Your task to perform on an android device: Open the Etsy app and search Cycle gloves
Image 0: 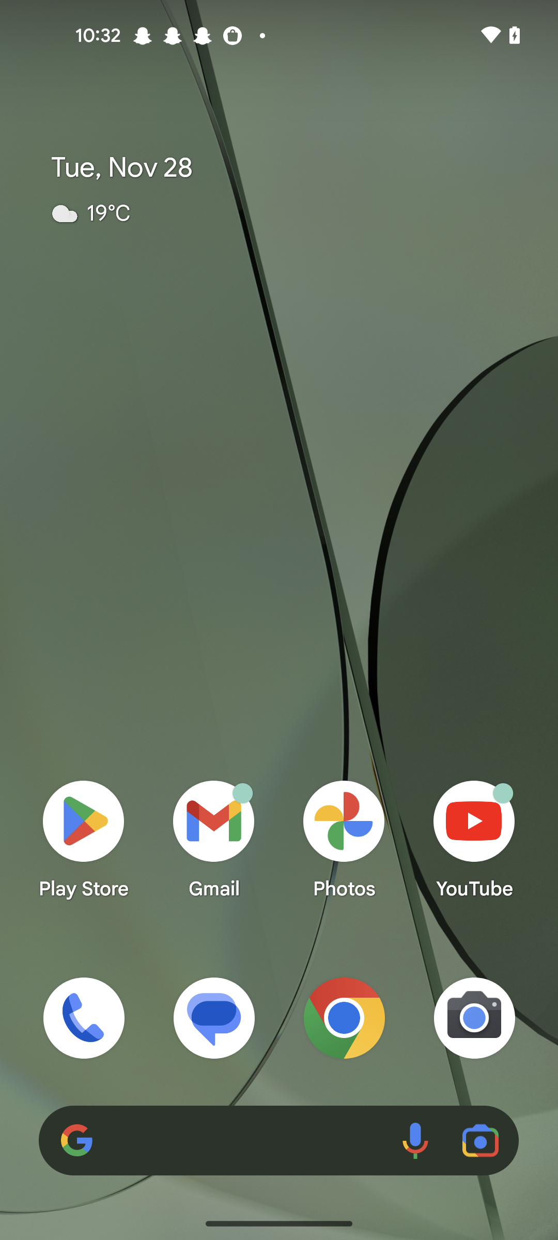
Open the Etsy app
Step 0: open app "Etsy"
Image 1: 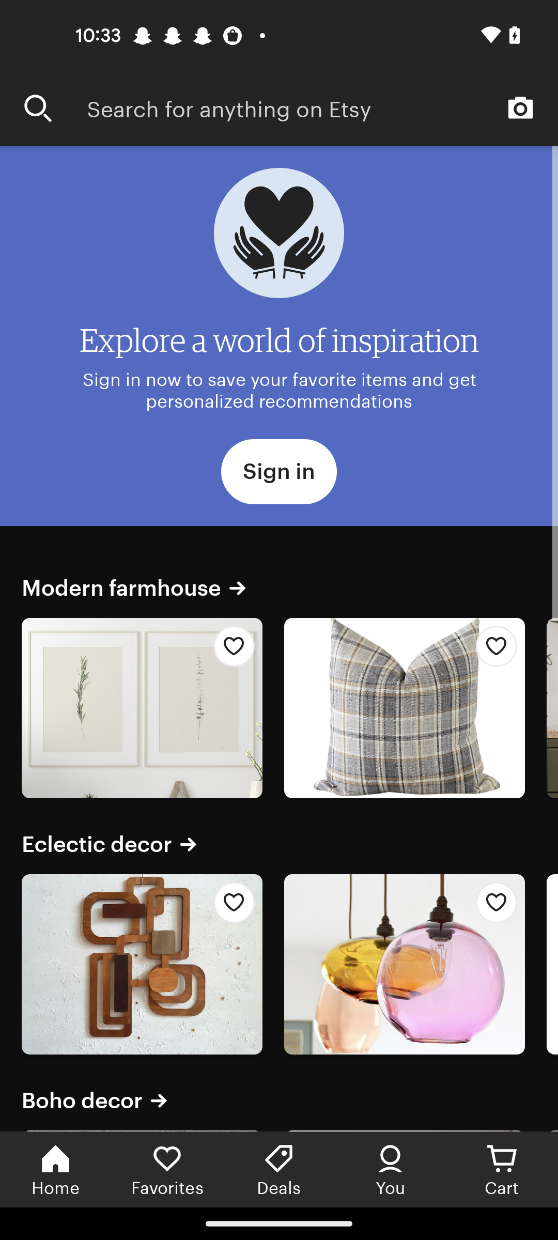
Click on the search bar
Step 1: click (322, 107)
Image 2: 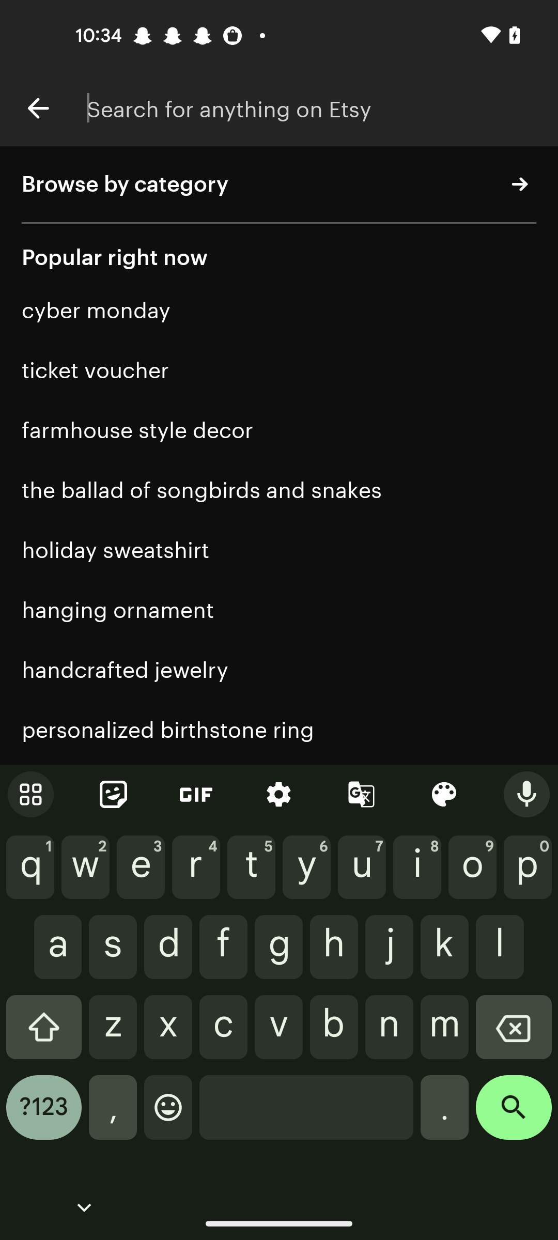
Enter a product as Cycle gloves
Step 2: type "Cycle gloves"
Image 3: 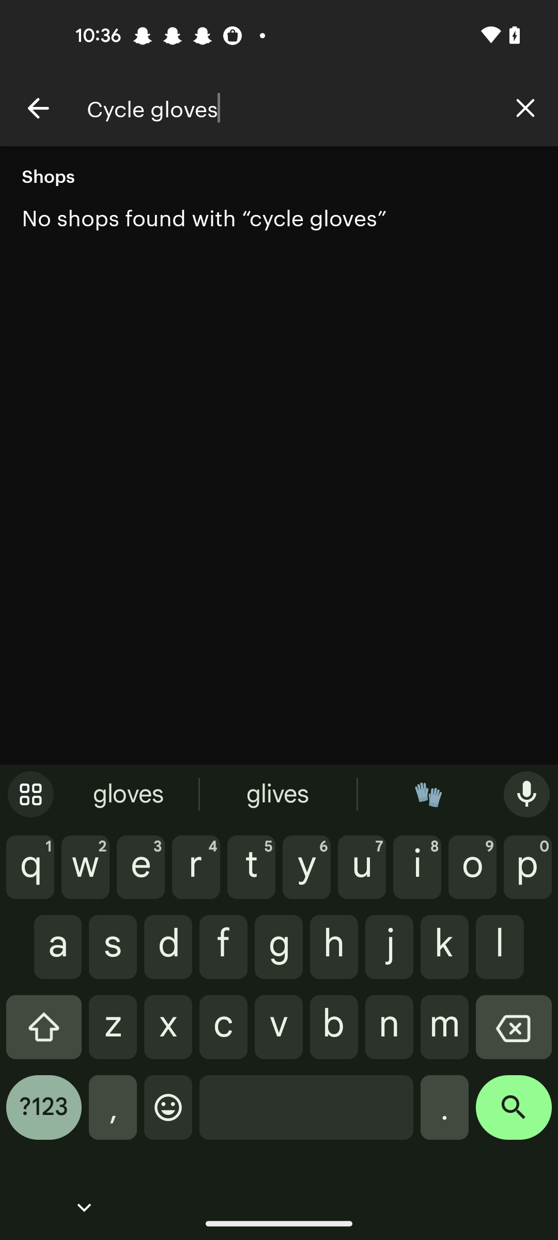
Click on the search icon at the bottom right corner of the screen
Step 3: click (514, 1115)